Your task to perform on an android device: Contact to host and ask about the pool side bar facility
Image 0: 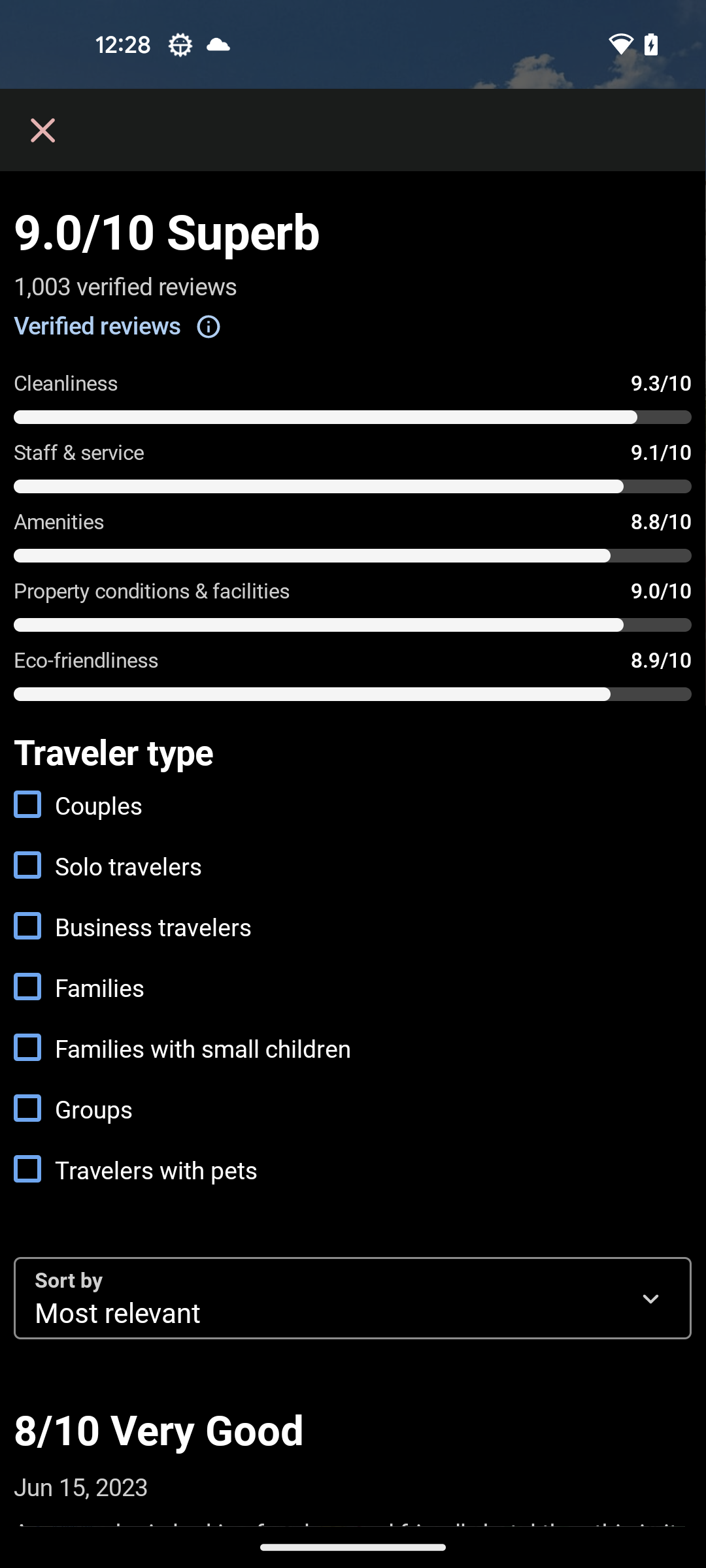
Open Airbnb app
Step 0: open app "Airbnb"
Image 2: 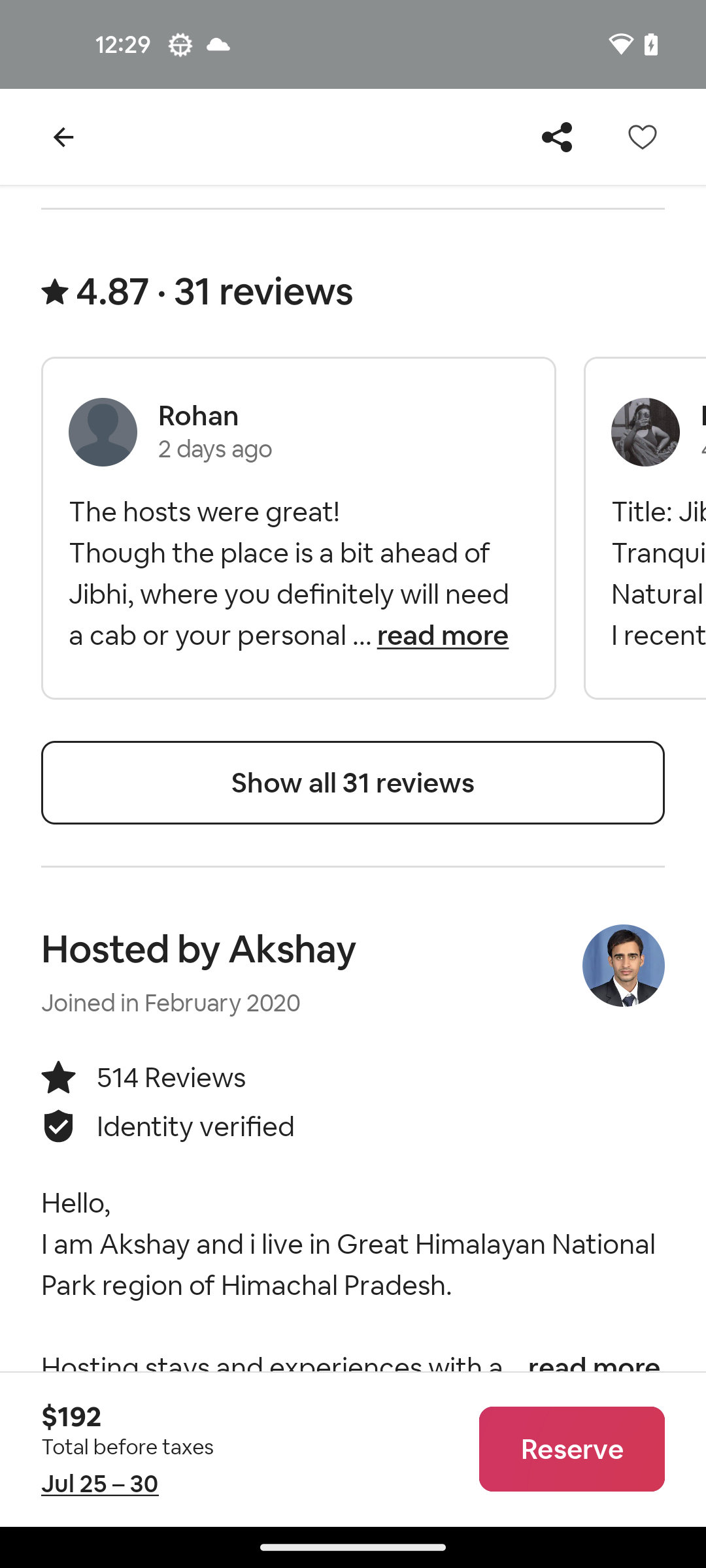
Scroll down to see more option
Step 2: scroll down
Image 3: 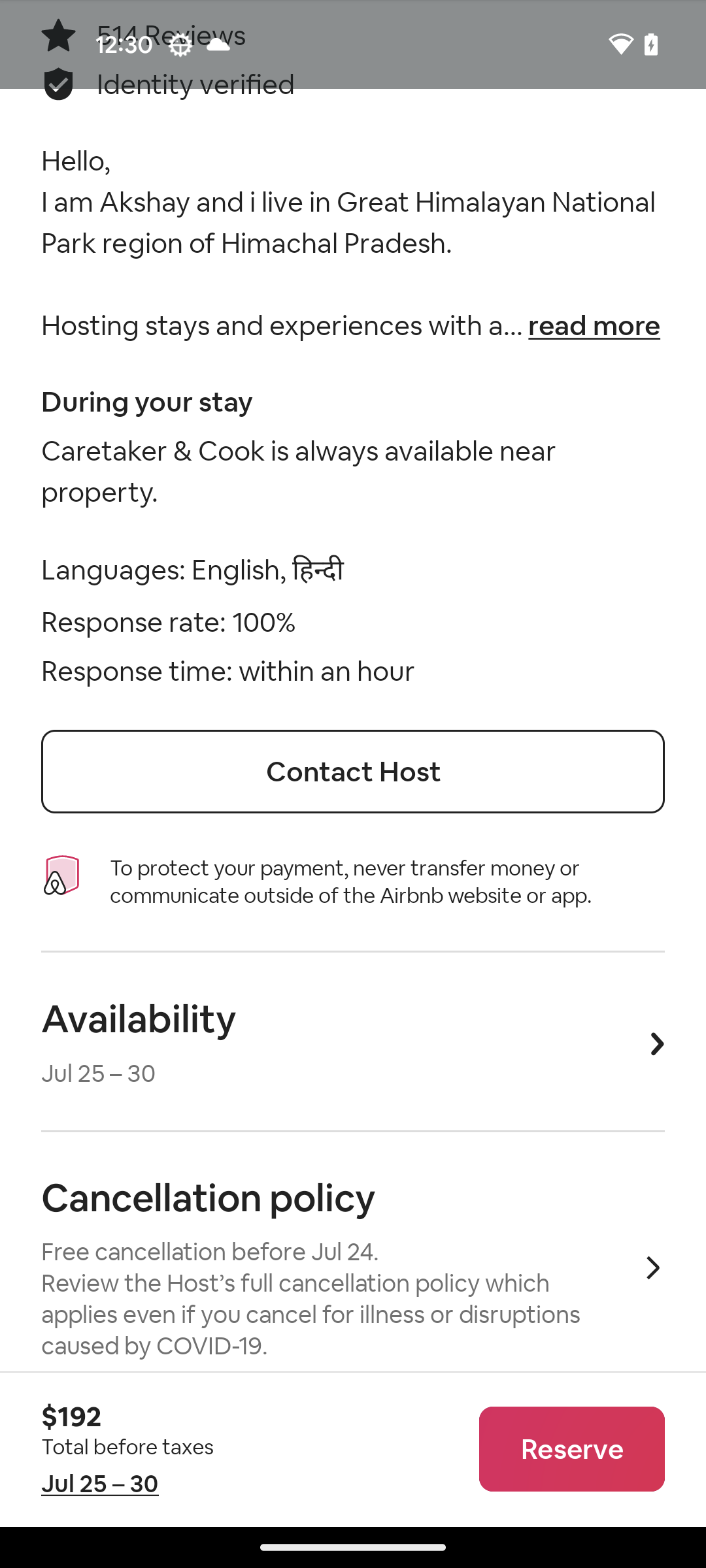
Click on the Contact Host button 
Step 3: click (353, 771)
Image 4: 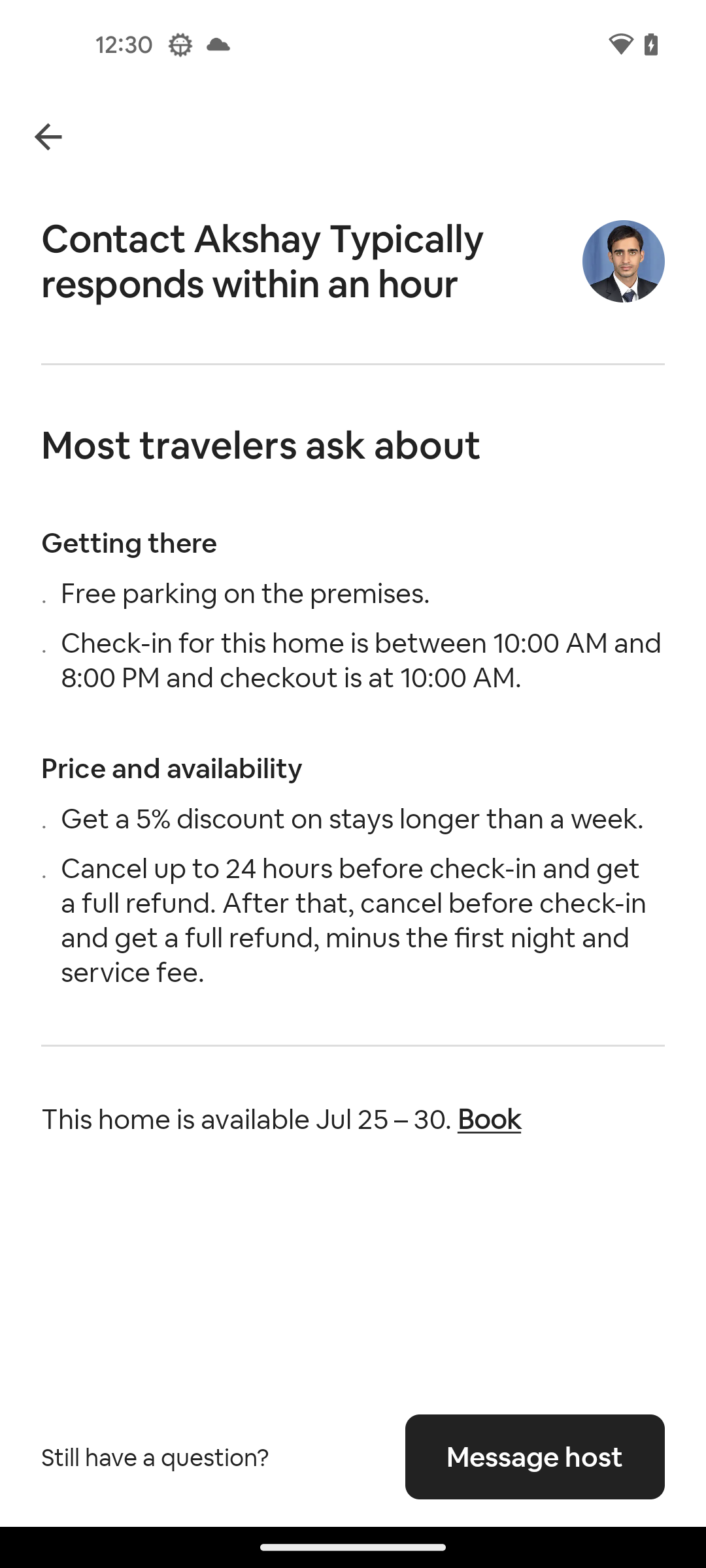
Click on the Message Host button at the bottom right
Step 4: click (535, 1457)
Image 5: 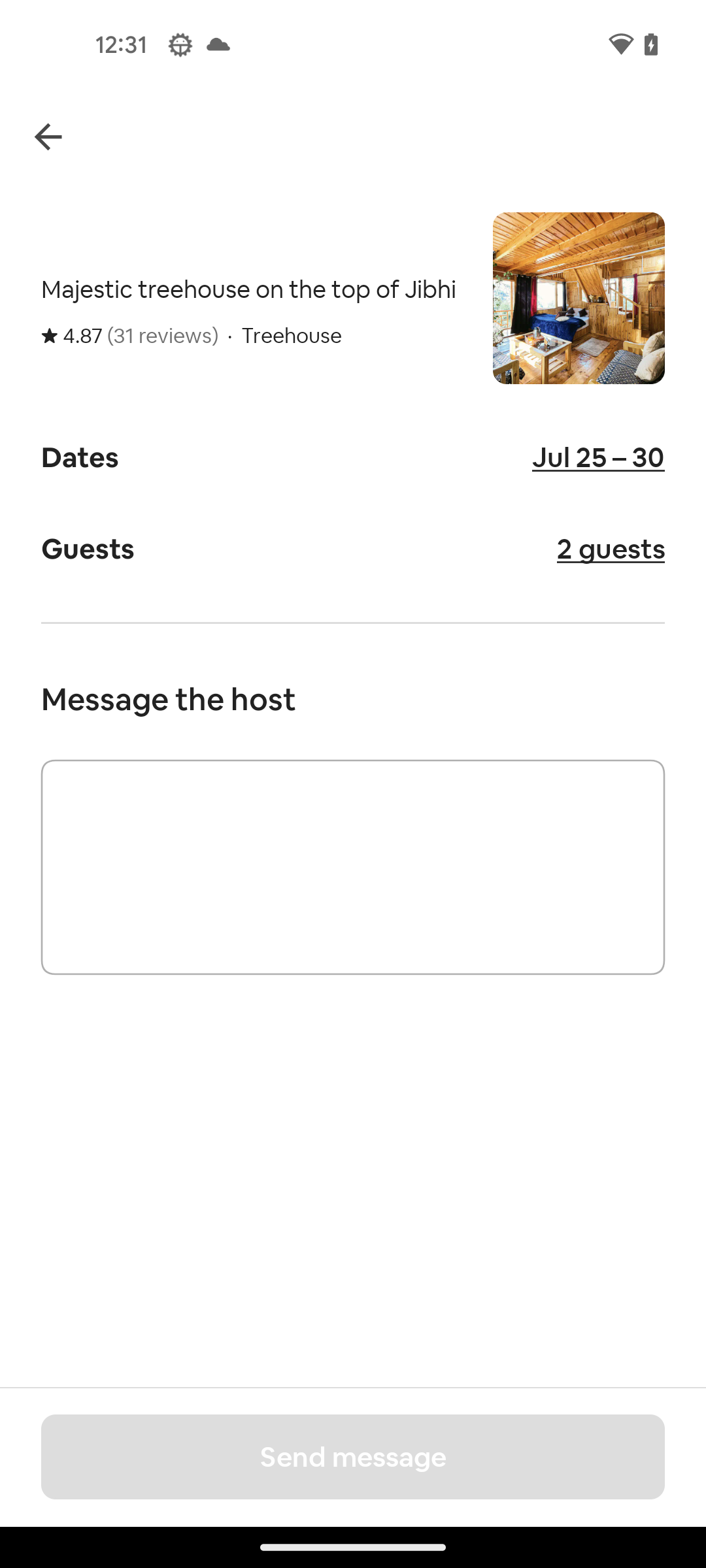
Click on the Message box
Step 5: click (353, 867)
Image 6: 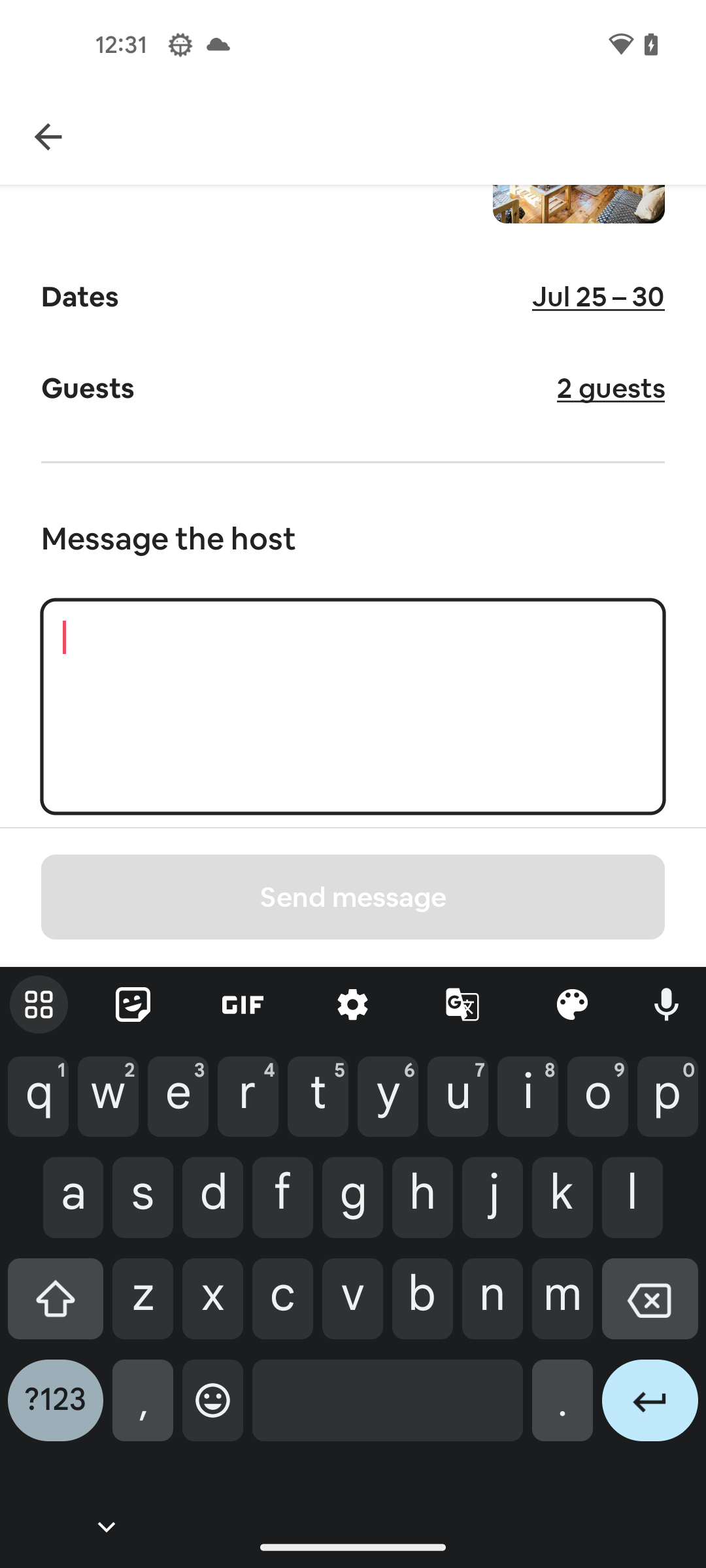
Ask about the pool side bar facility
Step 6: type "Is there any pool side bar facility available ?"
Image 7: 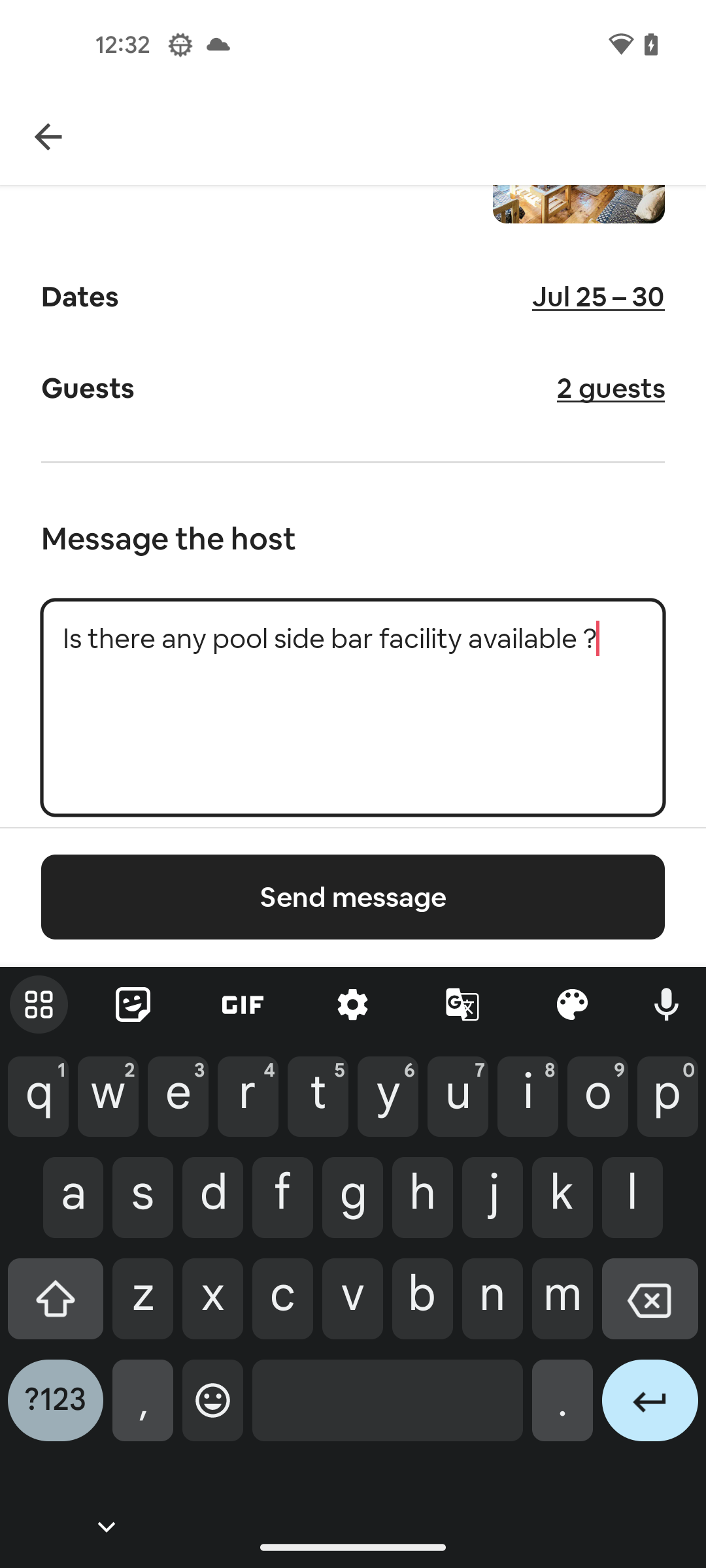
Click on the send message button
Step 7: click (352, 897)
Image 8: 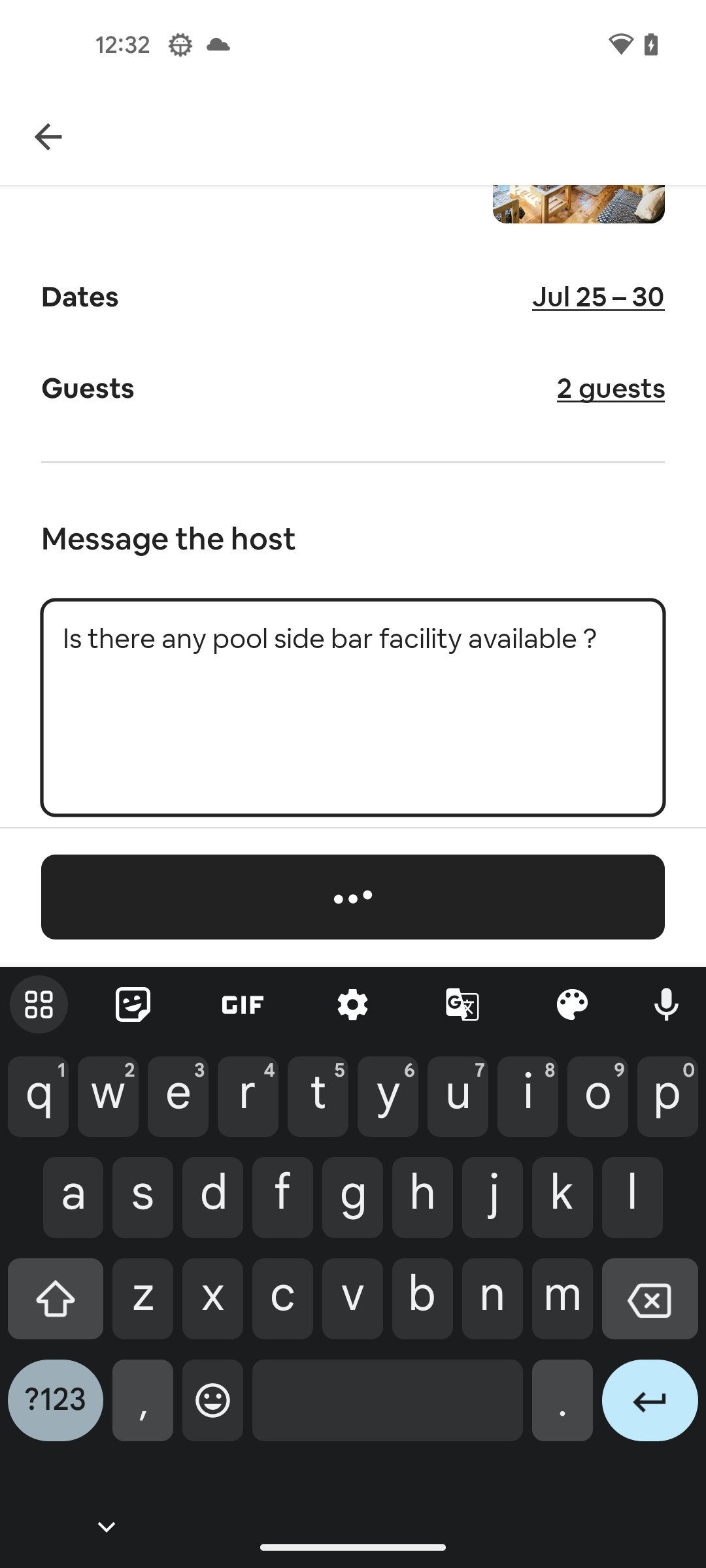
Click on the send message button
Step 8: wait
Image 9: 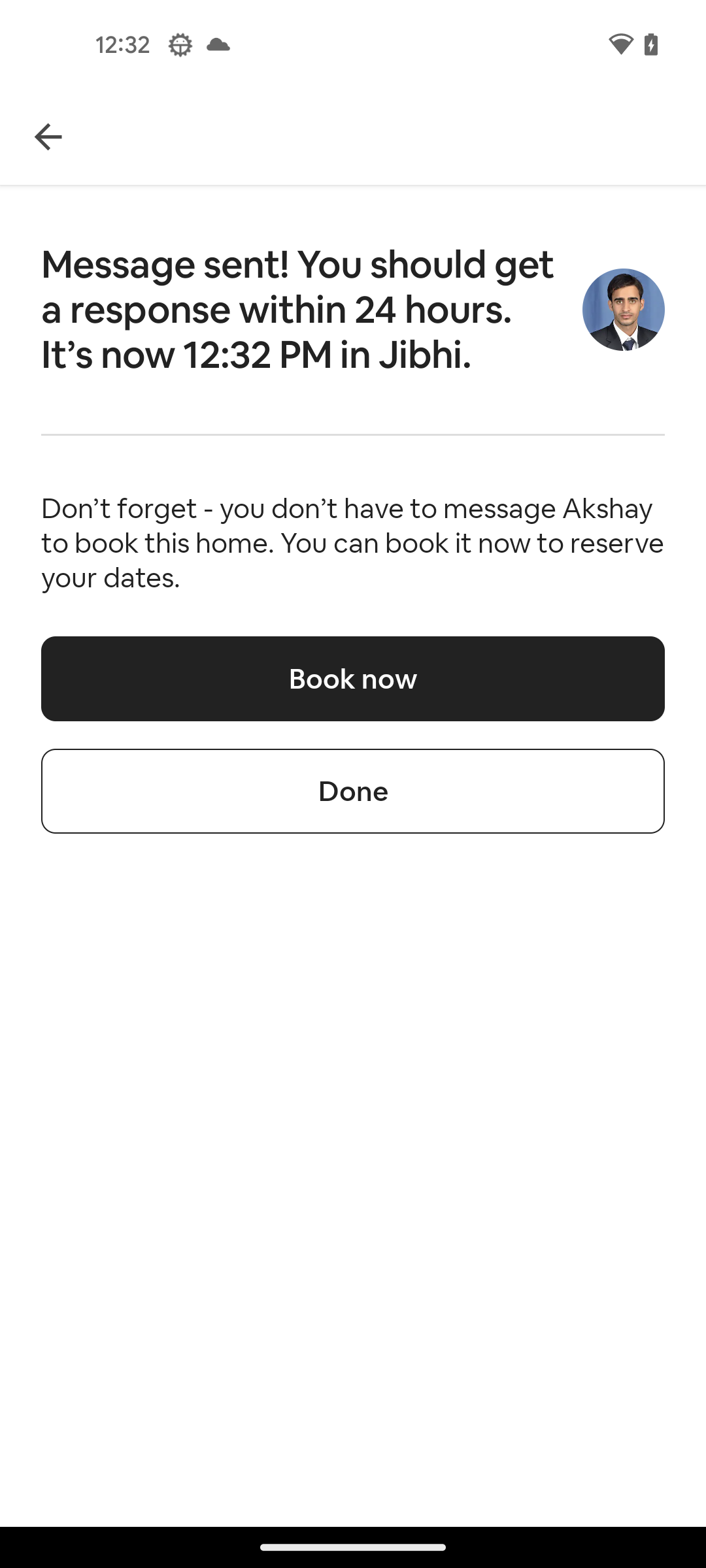
Click on the Done button 
Step 9: click (352, 791)